Your task to perform on an android device: In the form.app , open the Online Booking form .
Image 0: 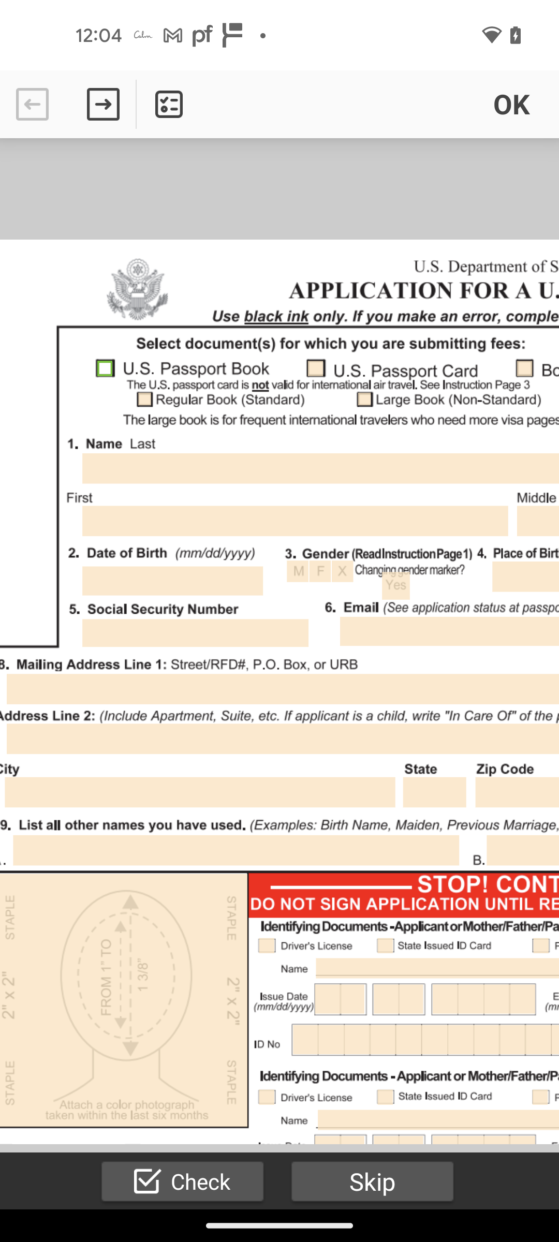
Open the form.app
Step 0: open app "forms.app"
Image 1: 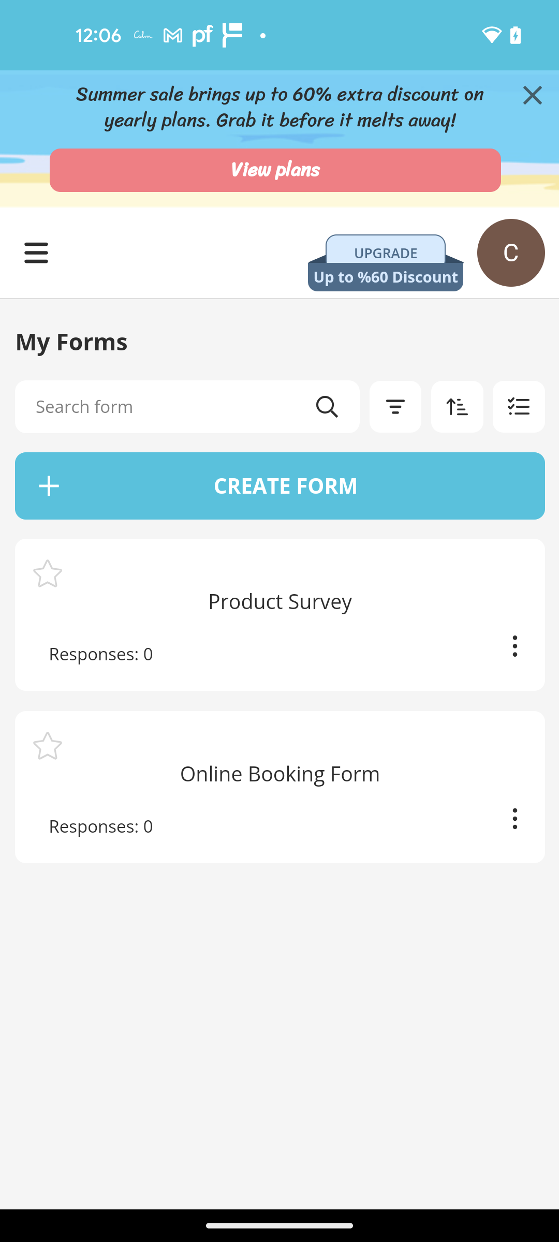
Click on the Online Booking Form
Step 1: click (279, 774)
Image 2: 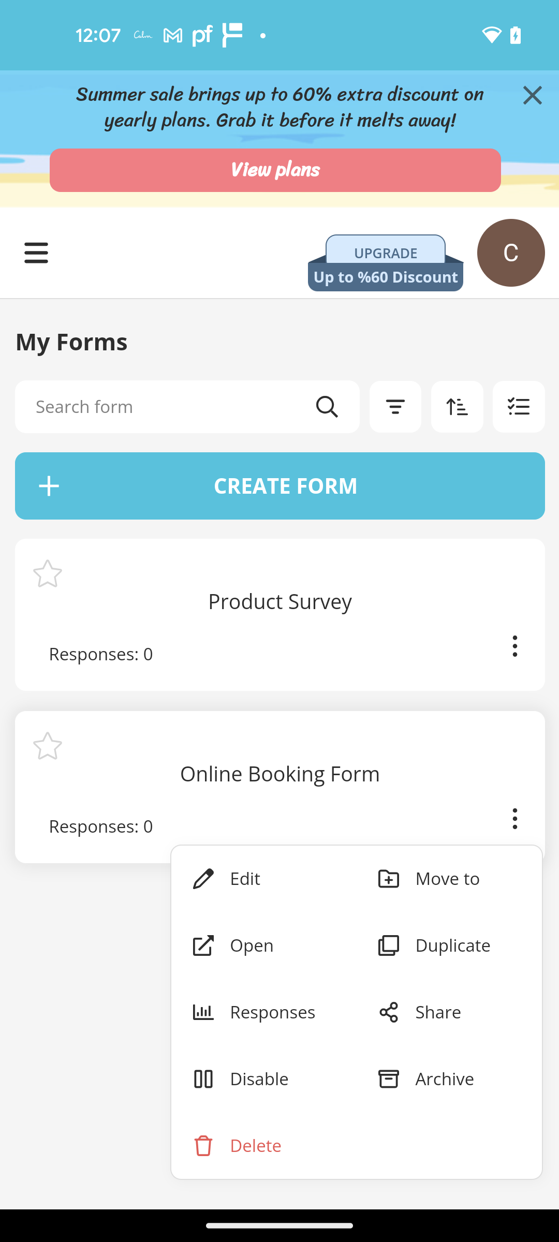
Click on the Open button
Step 2: click (252, 944)
Image 3: 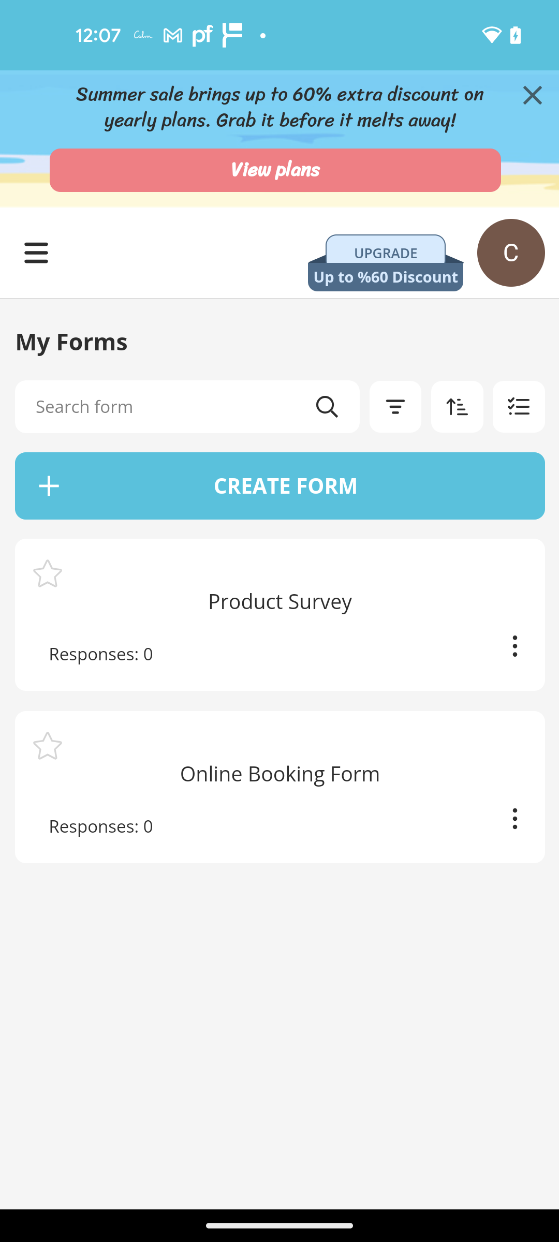
Click on the Open button
Step 3: wait